Your task to perform on an android device: My wife told me to view the comparison of New Look plain formal derby Shoes with others before purchasing them, so compare these shoes with others in the ASOS app.
Image 1: 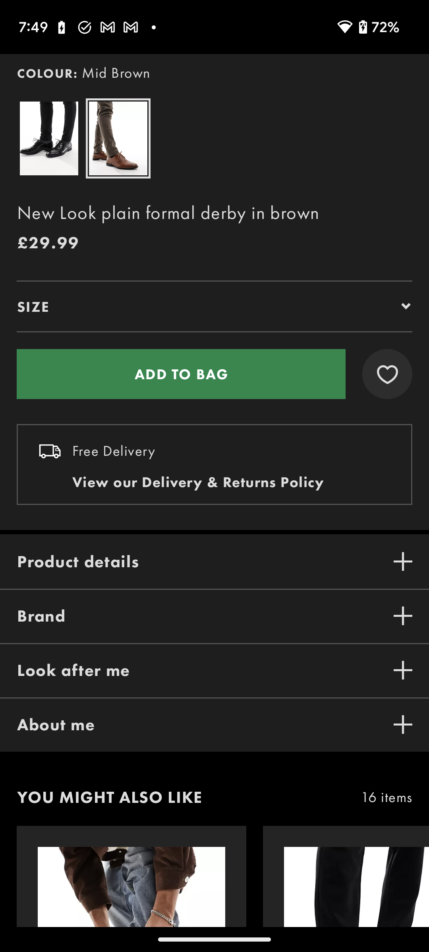
Scroll down to view other shoes of this category.
Step 1: scroll down